Your task to perform on an android device: In the reminders app, repeat Ashu´s birthday reminder every year.
Image 0: 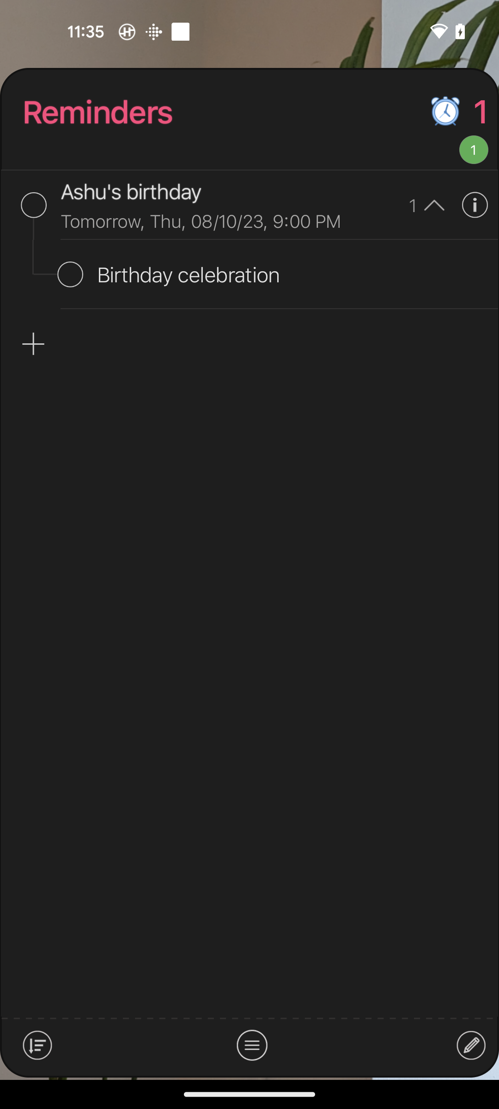
Tap on the info icon 
Step 0: click (475, 205)
Image 1: 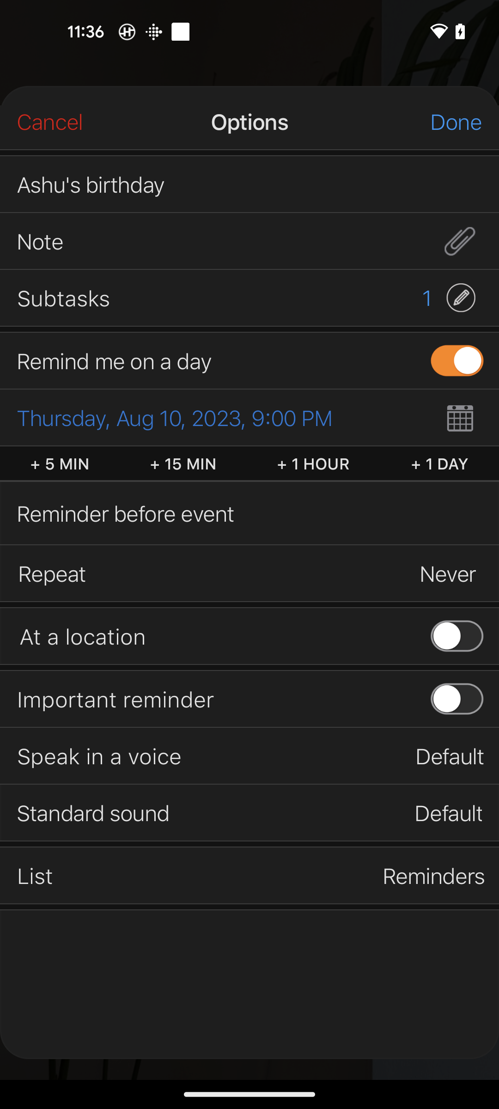
Tap on the repeat options
Step 1: click (249, 573)
Image 2: 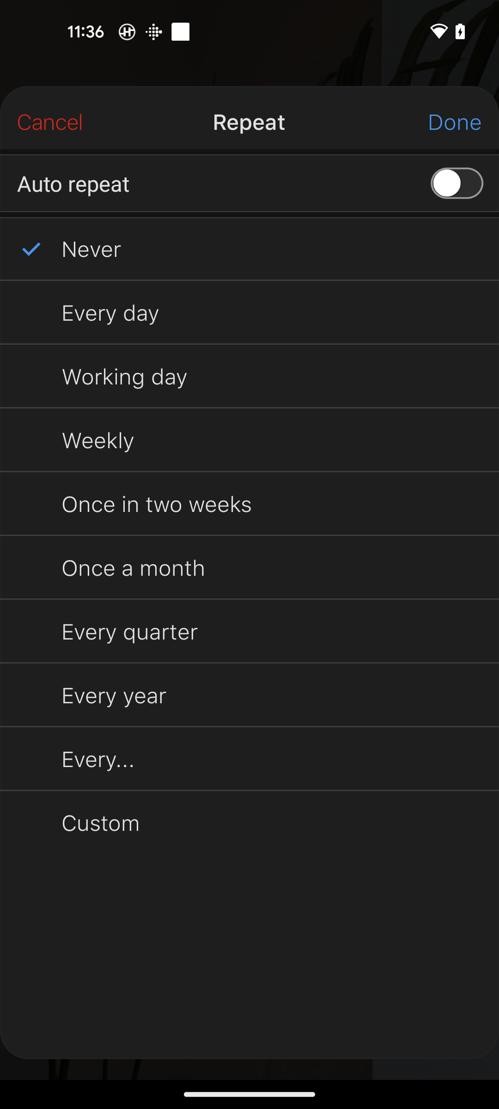
Click on the every year option
Step 2: click (277, 695)
Image 3: 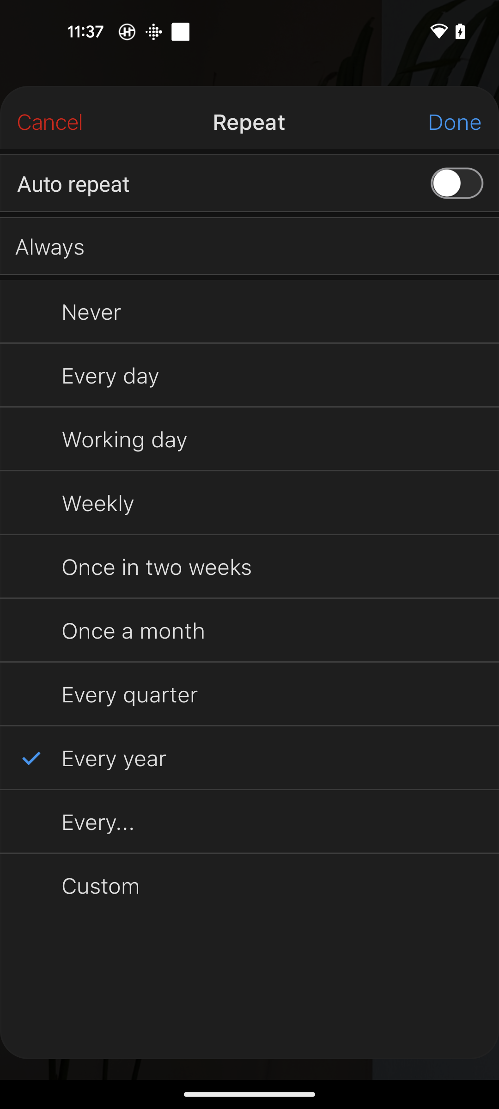
Tap on the done button at the top right corner of the screen
Step 3: click (462, 126)